Your task to perform on an android device: The aim for which I created the reminder is successful, so I want to delete it.
Image 0: 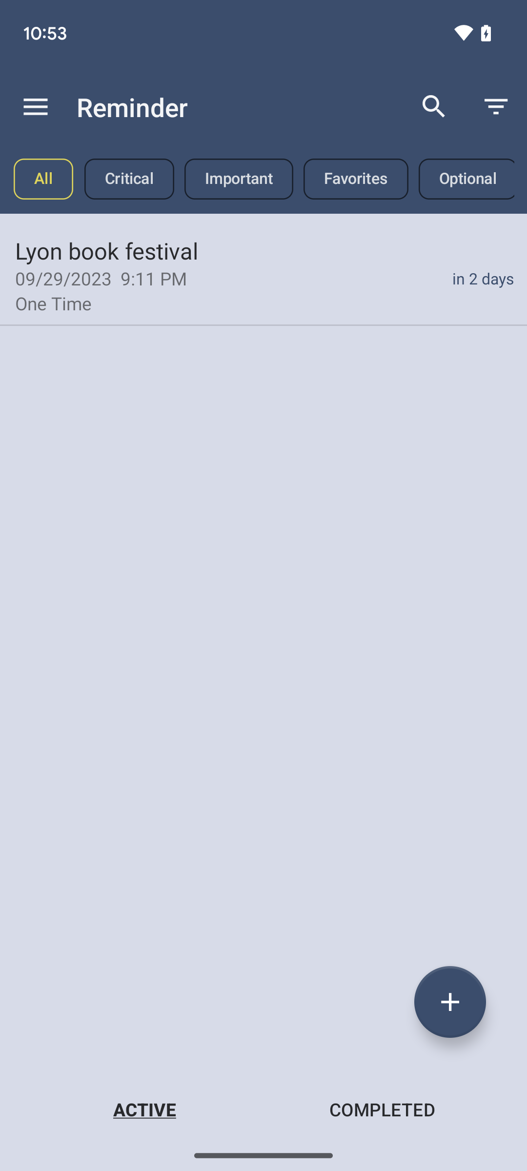
Tap on the reminder present on the screen.
Step 0: click (97, 278)
Image 1: 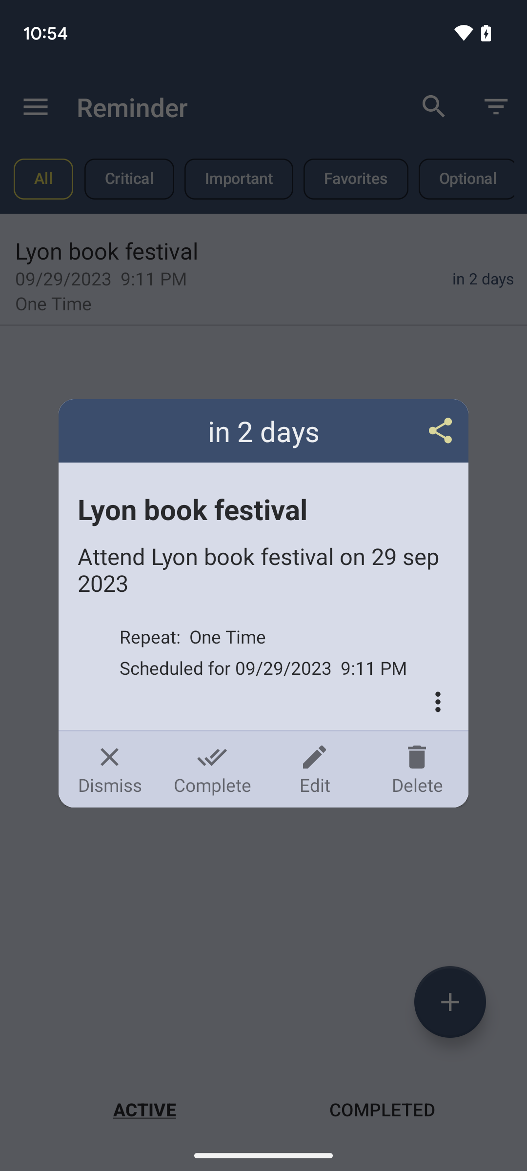
Tap the delete icon present on the screen.
Step 1: click (417, 769)